Your task to perform on an android device:  I want to save the existing presentation as powerpoint (.pptx) with the title Office meeting  ppt 1
Image 0: 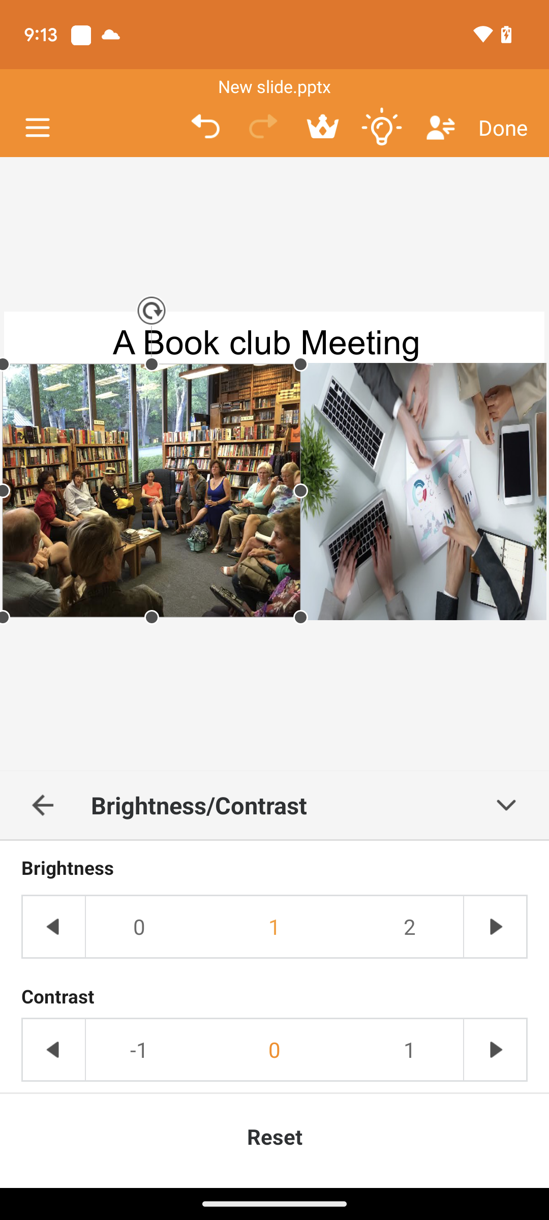
Click on the done button 
Step 0: click (503, 128)
Image 1: 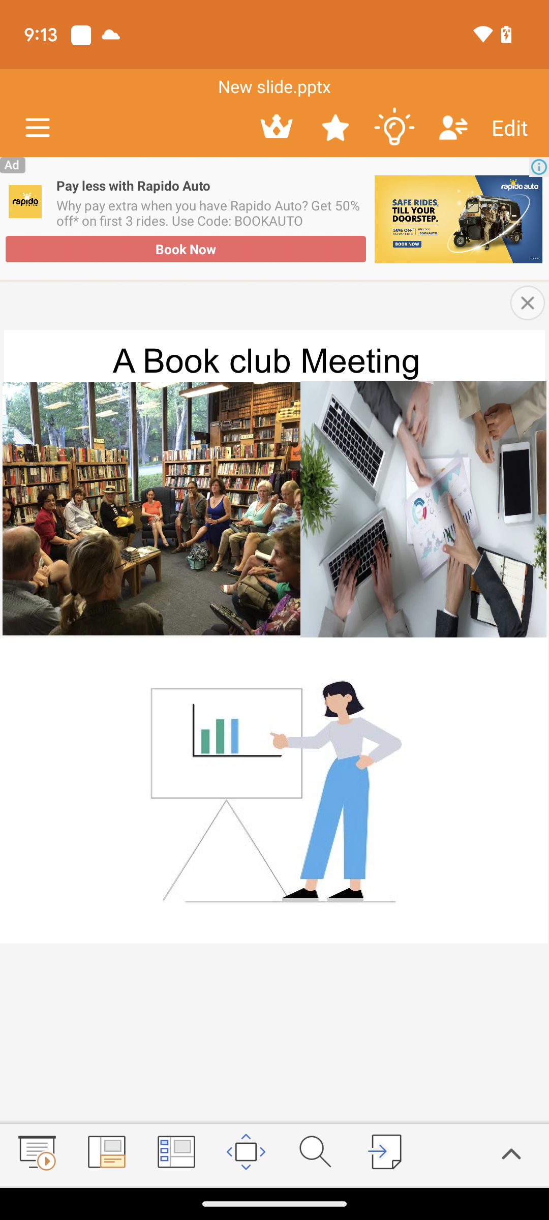
Click on the menu bar icon
Step 1: click (37, 128)
Image 2: 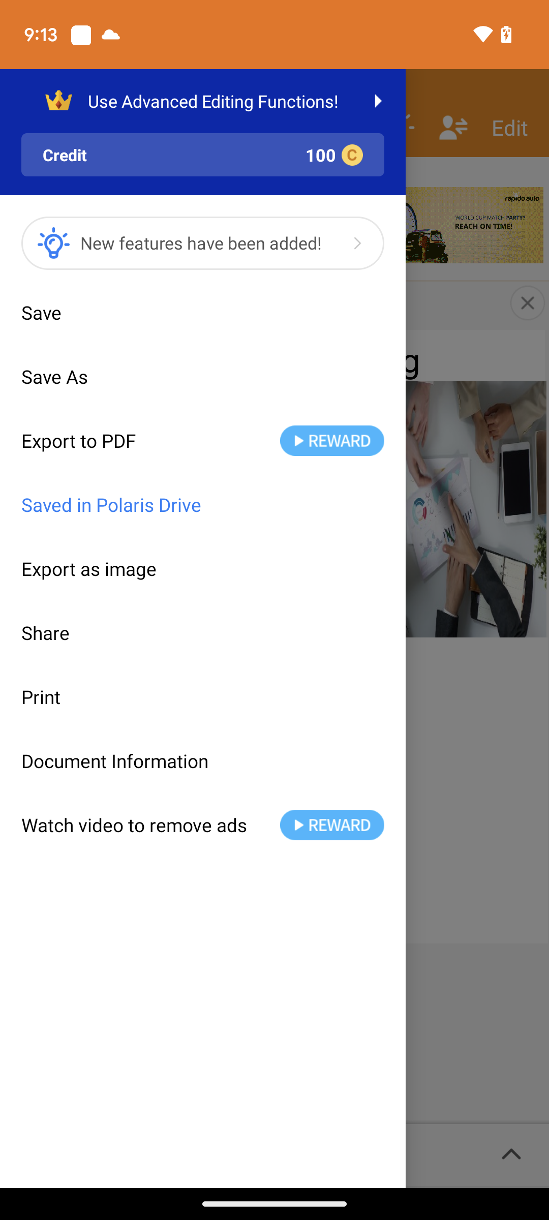
Click on the save option 
Step 2: click (202, 313)
Image 3: 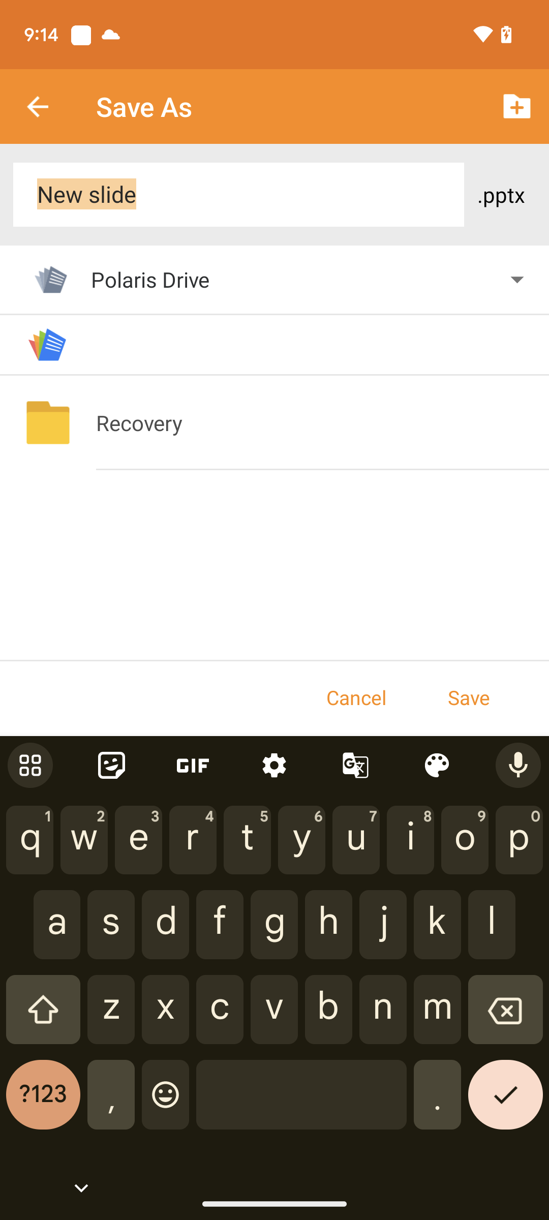
Type Office meeting 
Step 3: type "Office Meeting "
Image 4: 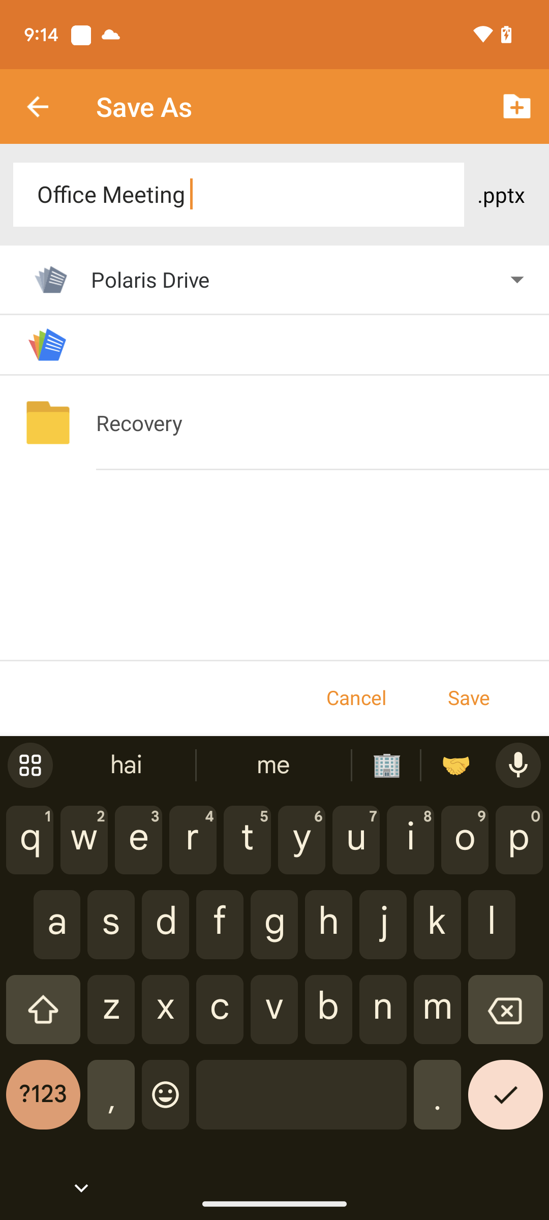
Click on the save button 
Step 4: click (469, 697)